Your task to perform on an android device: I want to view the earliest train schedule in the morning from London to Blenheim Palace.
Image 0: 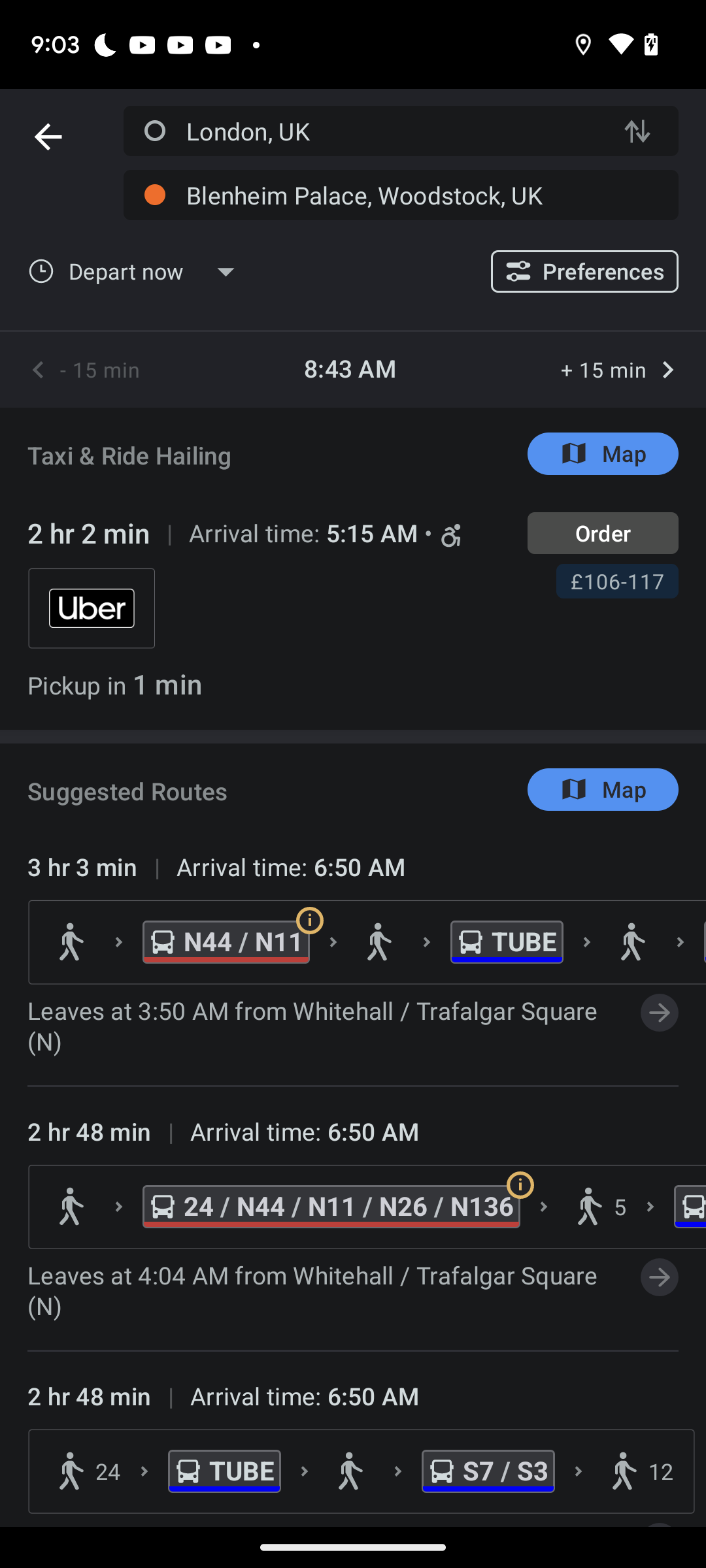
Click on second search result.
Step 0: click (291, 866)
Image 2: 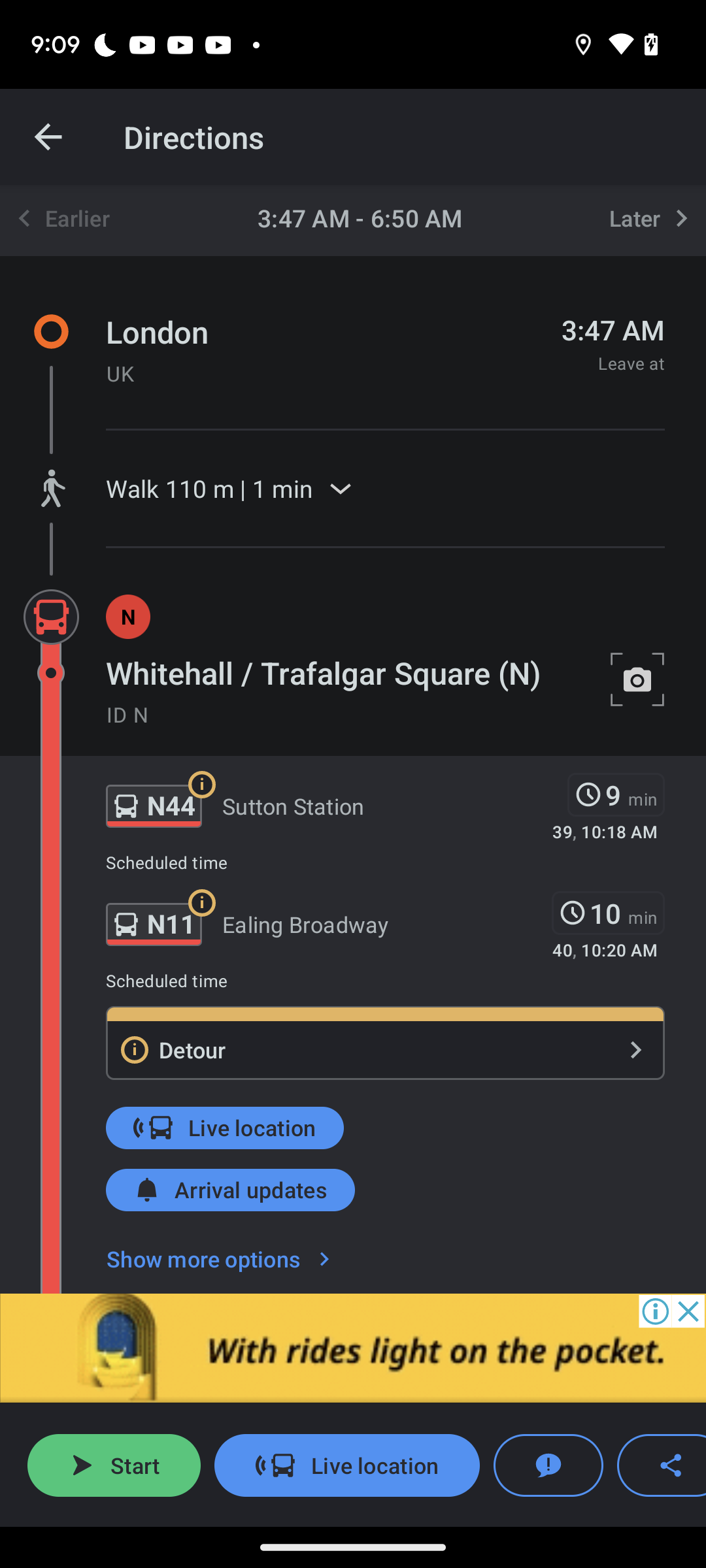
Swipe up to view the route
Step 2: wait